Your task to perform on an android device: I'm walking to the Roman Theater, Use the Maps app to choose an appropriate walking route.
Image 0: 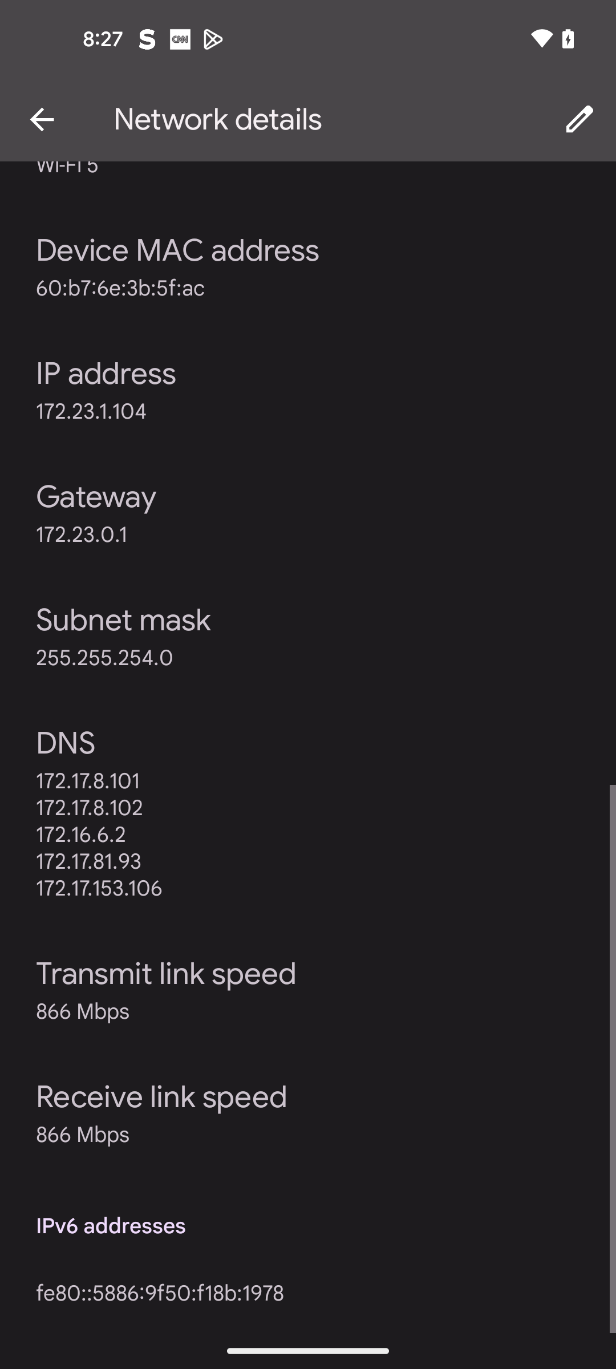
Open the Google Maps
Step 0: open app "Maps"
Image 1: 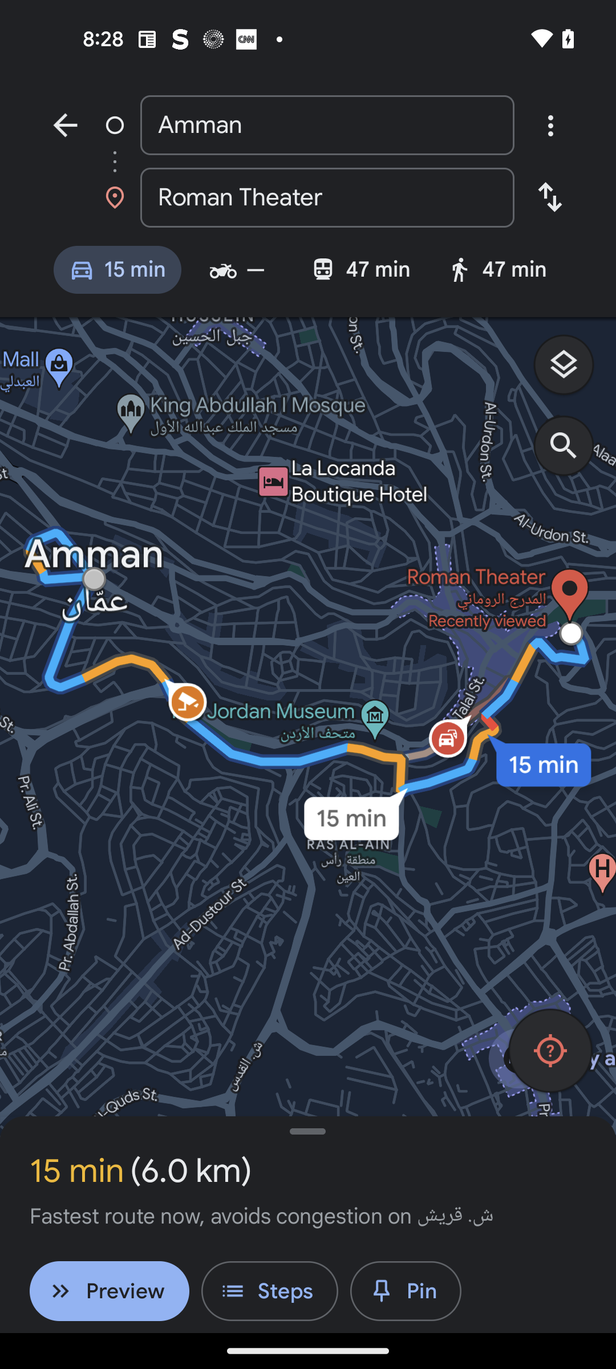
Click on the walking section
Step 1: click (514, 269)